Your task to perform on an android device: I want to subscribe to the Studio Rewind channel because I like the Martin Garrix song "Dimitri Vegas" and want to hear more of his music on the Vimeo app
Image 0: 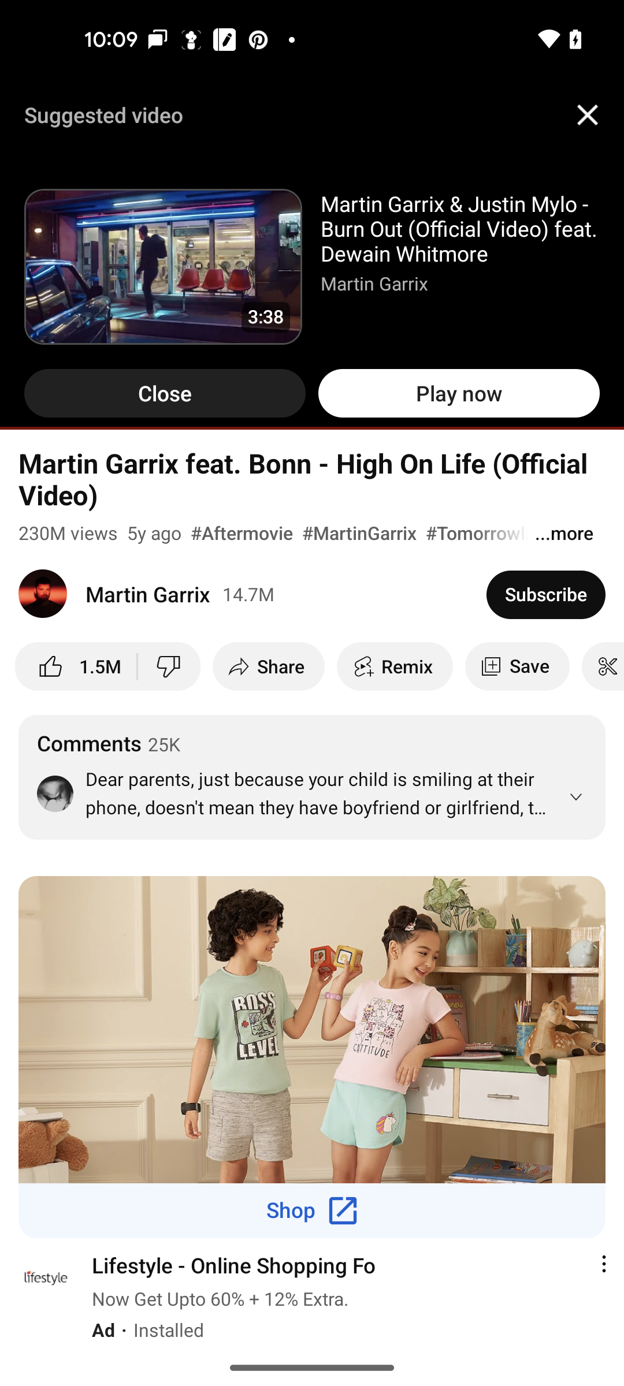
Open the Vimeo app
Step 0: open app "Vimeo"
Image 1: 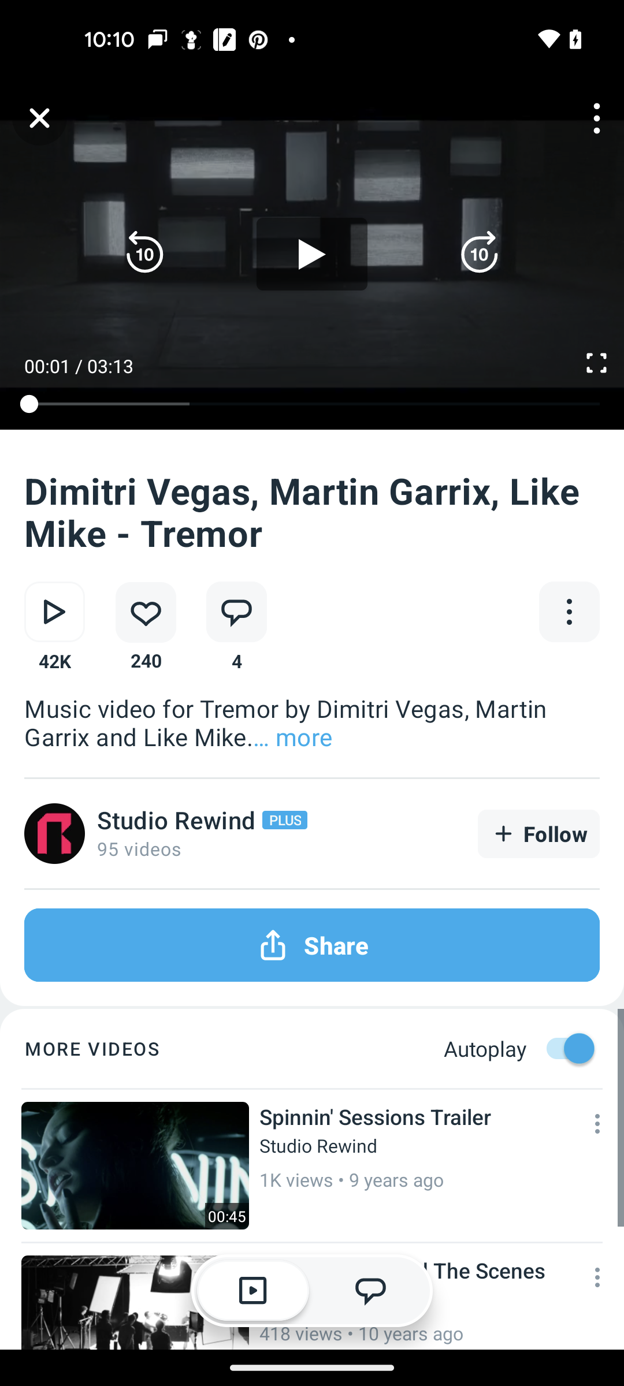
click on the follow button of Studio Rewind
Step 1: click (538, 833)